Your task to perform on an android device: The second product on the list appears fascinating, thus I'd like to compare its pricing to similar products.
Image 0: 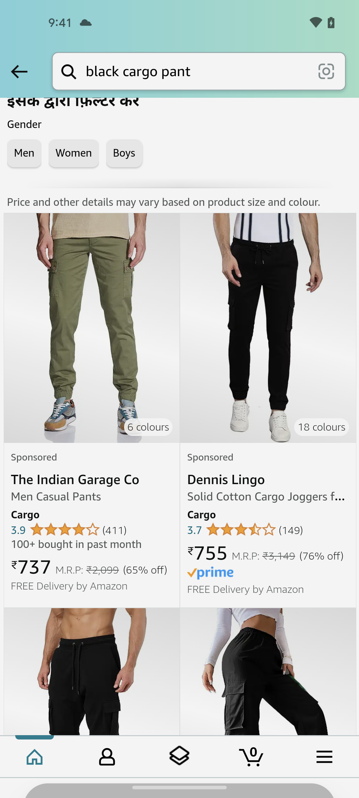
click on the second product on the list
Step 0: click (268, 329)
Image 1: 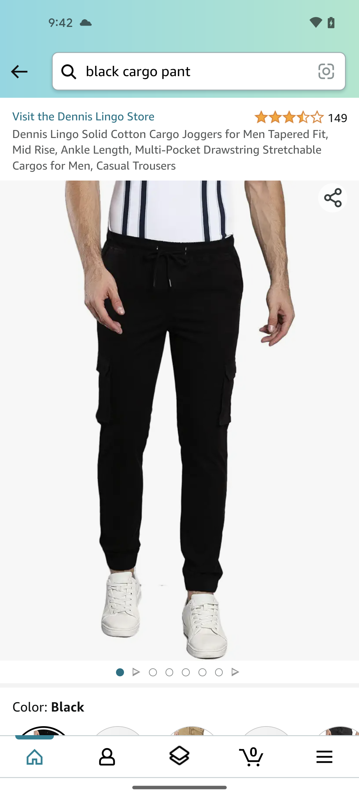
scroll down to see compare section
Step 1: scroll down
Image 2: 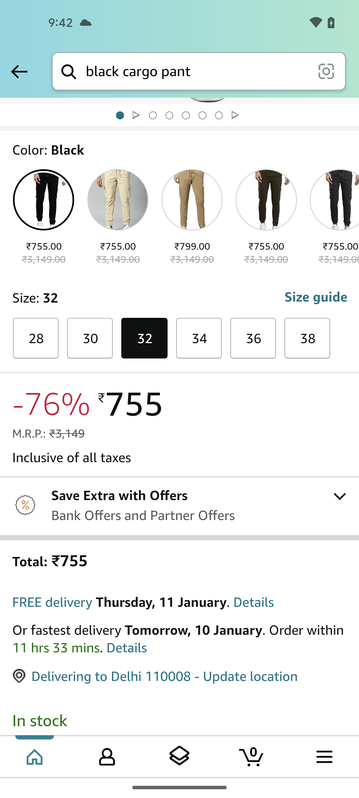
scroll down to see compare section
Step 2: scroll down
Image 3: 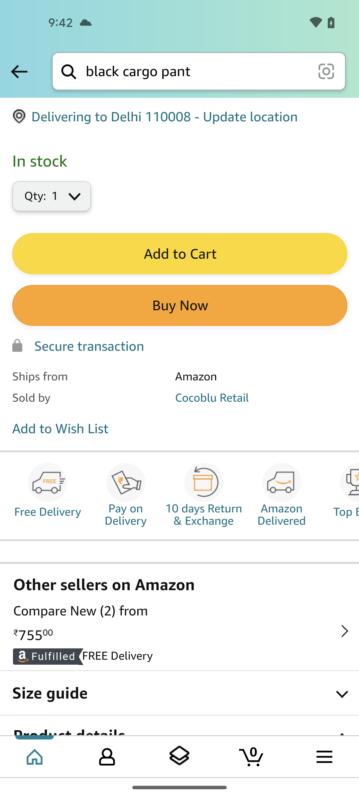
scroll down to see compare section
Step 3: scroll down
Image 4: 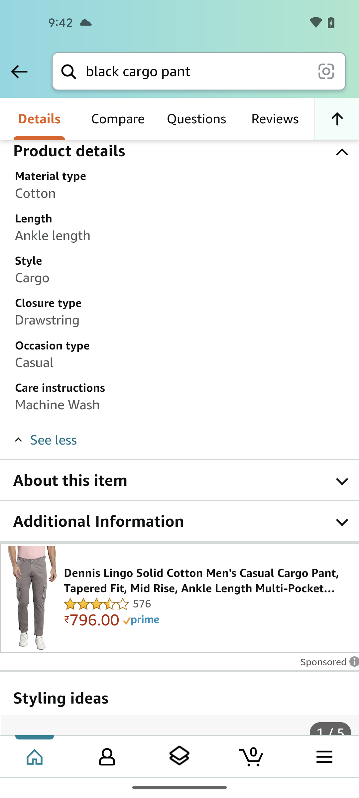
scroll down to see compare section
Step 4: scroll down
Image 5: 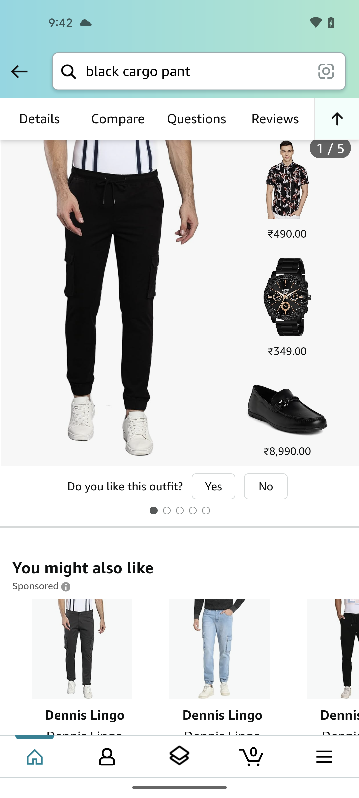
click on compare section
Step 5: click (118, 119)